Your task to perform on an android device: I use the Pepperfry app to look for a three-seater sofa because I want one for my bedroom.
Image 1: 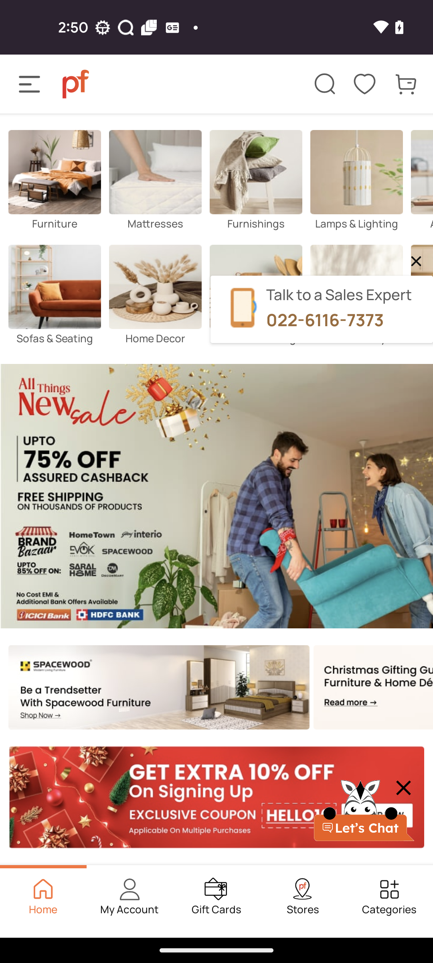
Click on the search icon at the top right side of the screen
Step 1: click (325, 84)
Image 2: 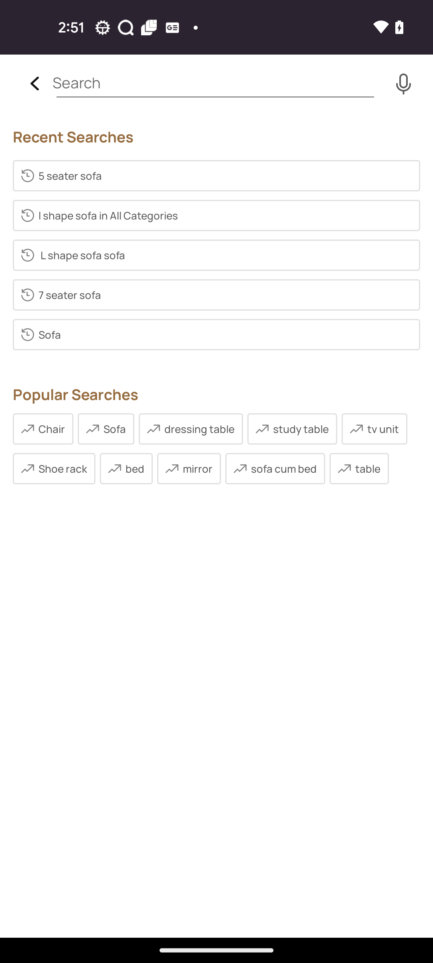
Click on the search bar at the top of the screen
Step 2: click (215, 83)
Image 4: 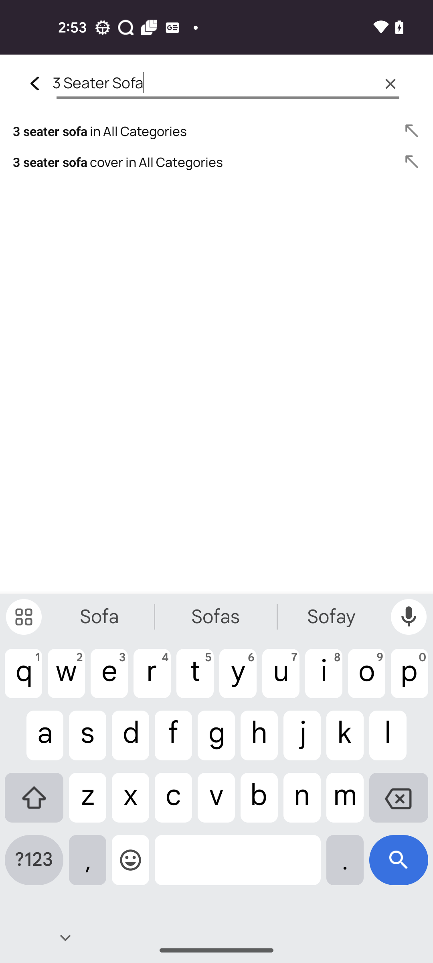
Click on the Search icon at the bottom right corner of the screen
Step 4: click (399, 866)
Image 5: 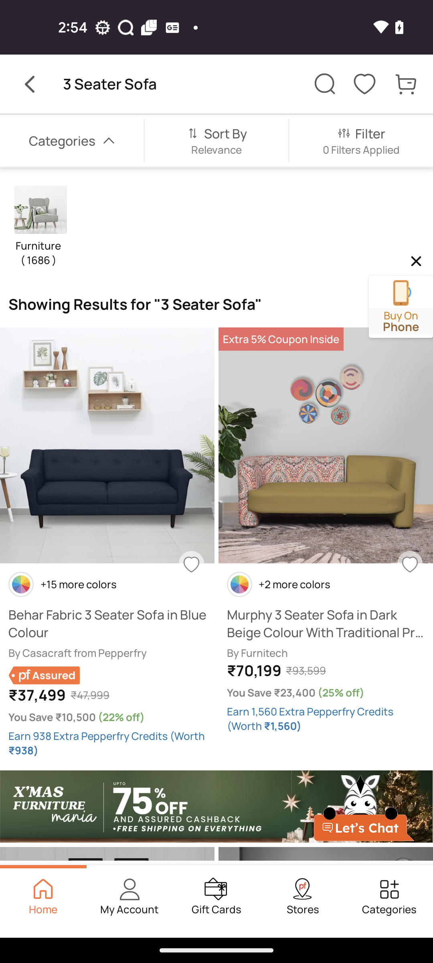
Swipe up to browse
Step 5: scroll down